Your task to perform on an android device: I'm interested in the Custom Engraved Wrench, so explore this wrench in the Etsy app.
Image 0: 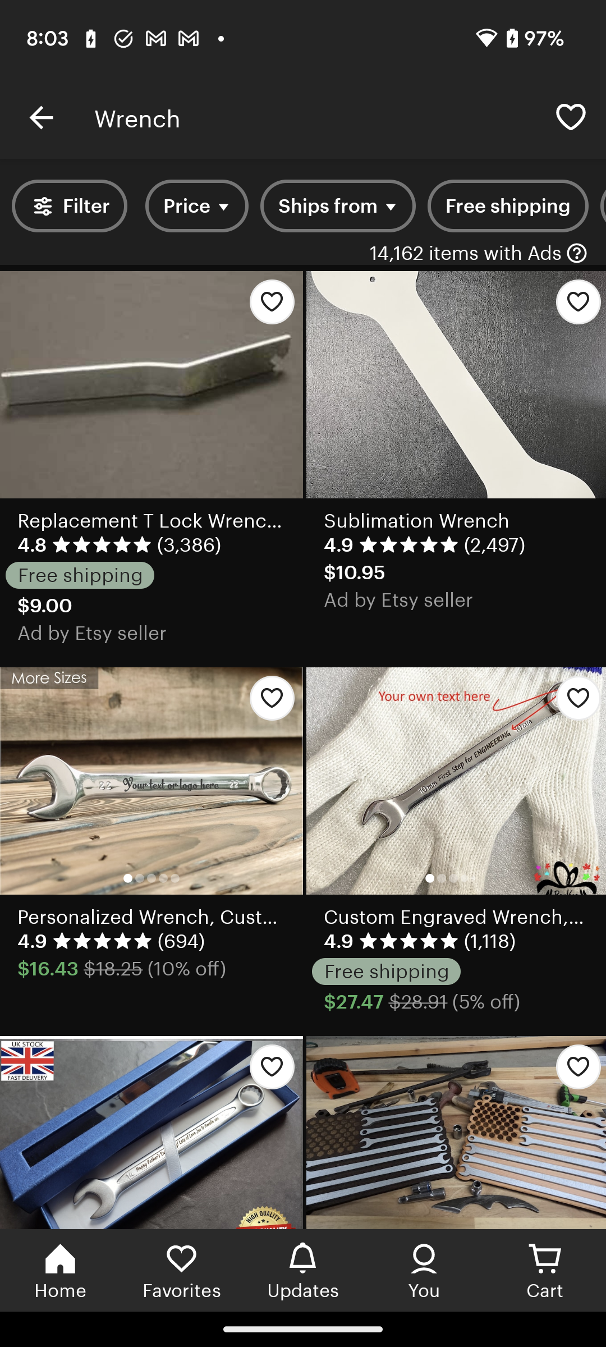
Click on the Custom Engraved Wrench to explore this product.
Step 0: click (458, 917)
Image 1: 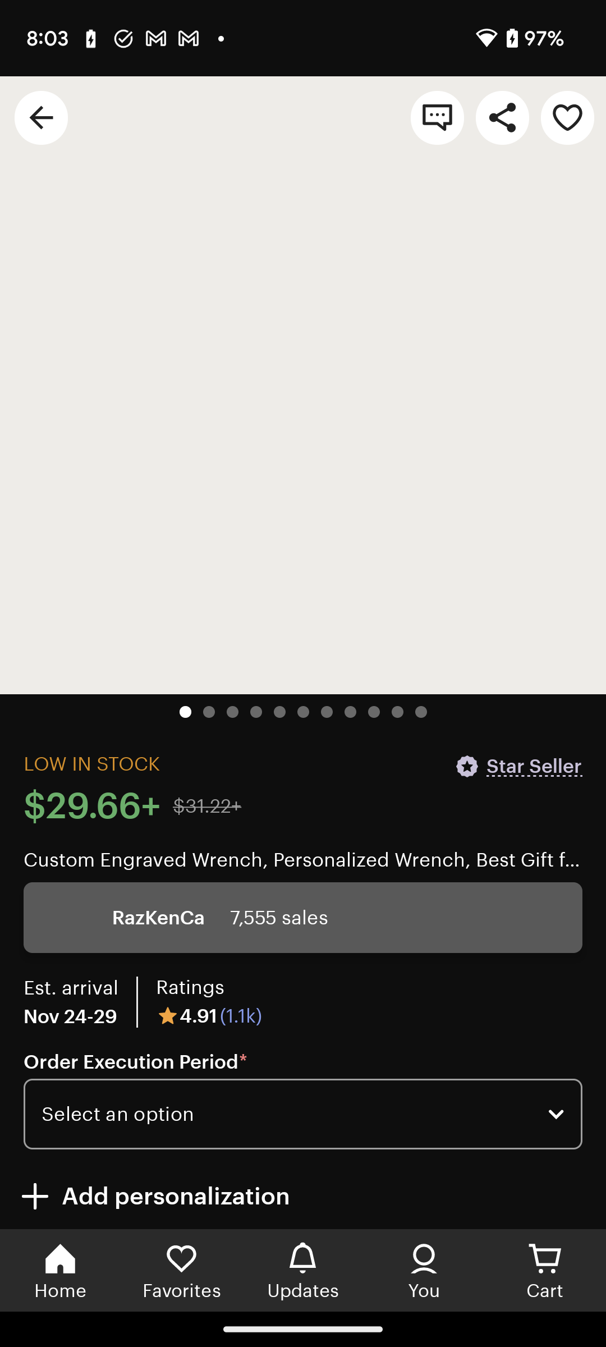
Click on the Custom Engraved Wrench to explore this product.
Step 1: wait